Your task to perform on an android device: In the sketchbook app, Paint the drawing by red color
Image 0: 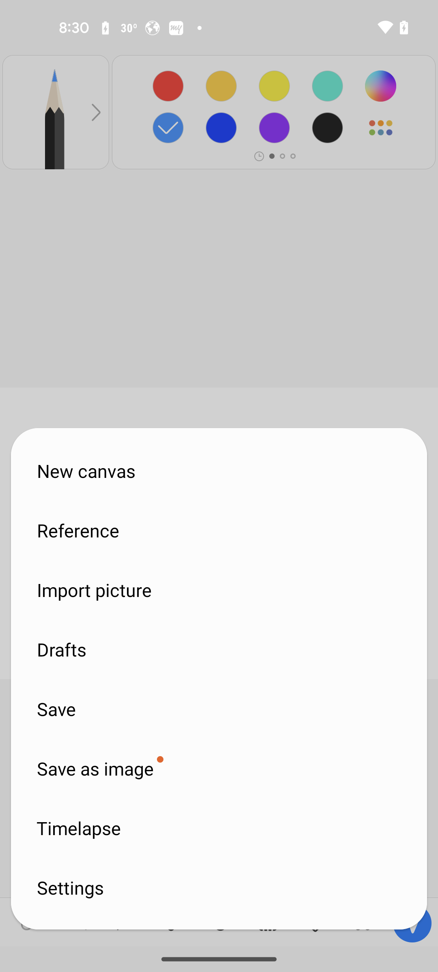
Open the Sketchbook app
Step 0: open app "Sketchbook"
Image 1: 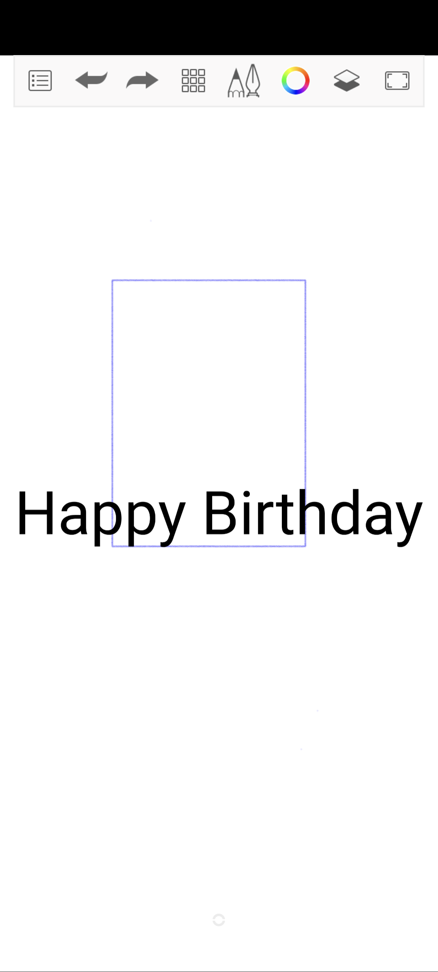
click on the color icon
Step 1: click (296, 81)
Image 2: 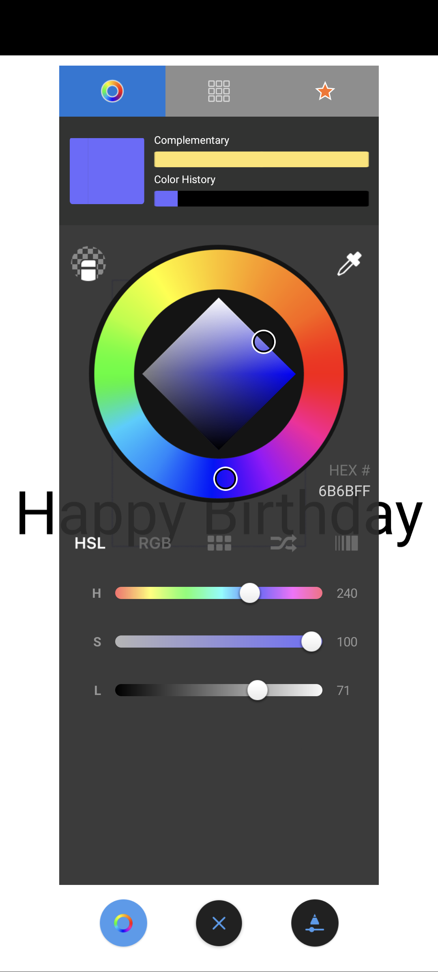
select red color
Step 2: click (318, 371)
Image 3: 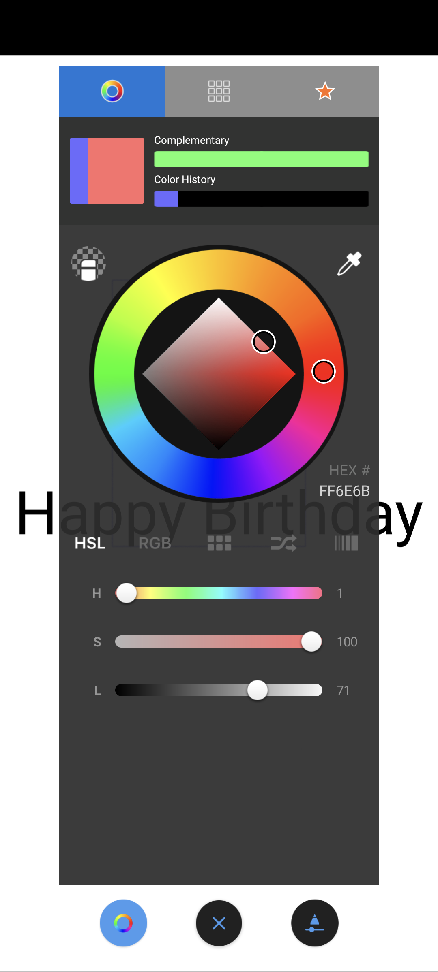
click on close tab
Step 3: click (218, 920)
Image 4: 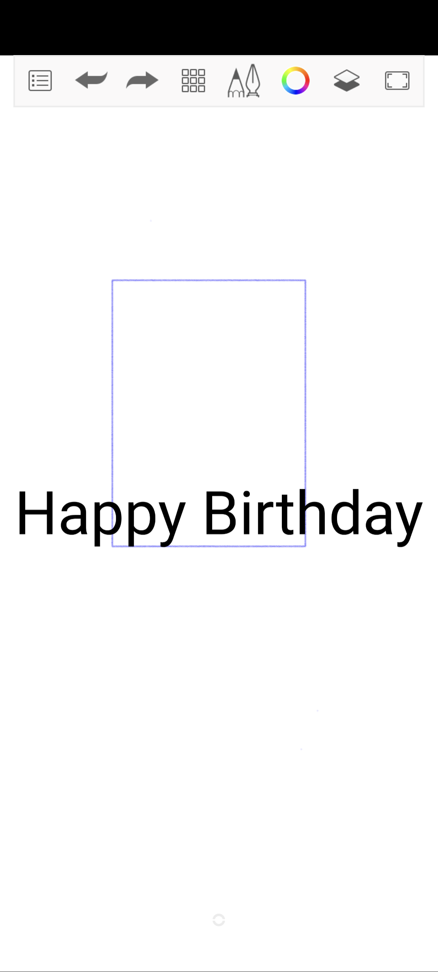
draw a line
Step 4: scroll left
Image 5: 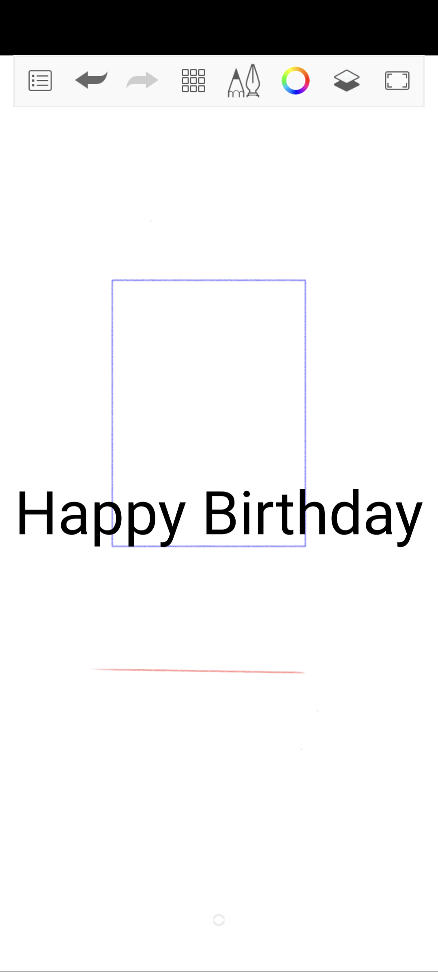
draw a line
Step 5: wait